Your task to perform on an android device: I liked the black formal shirt and wishing to view more details about it , view more product details in the H&M app
Image 0: 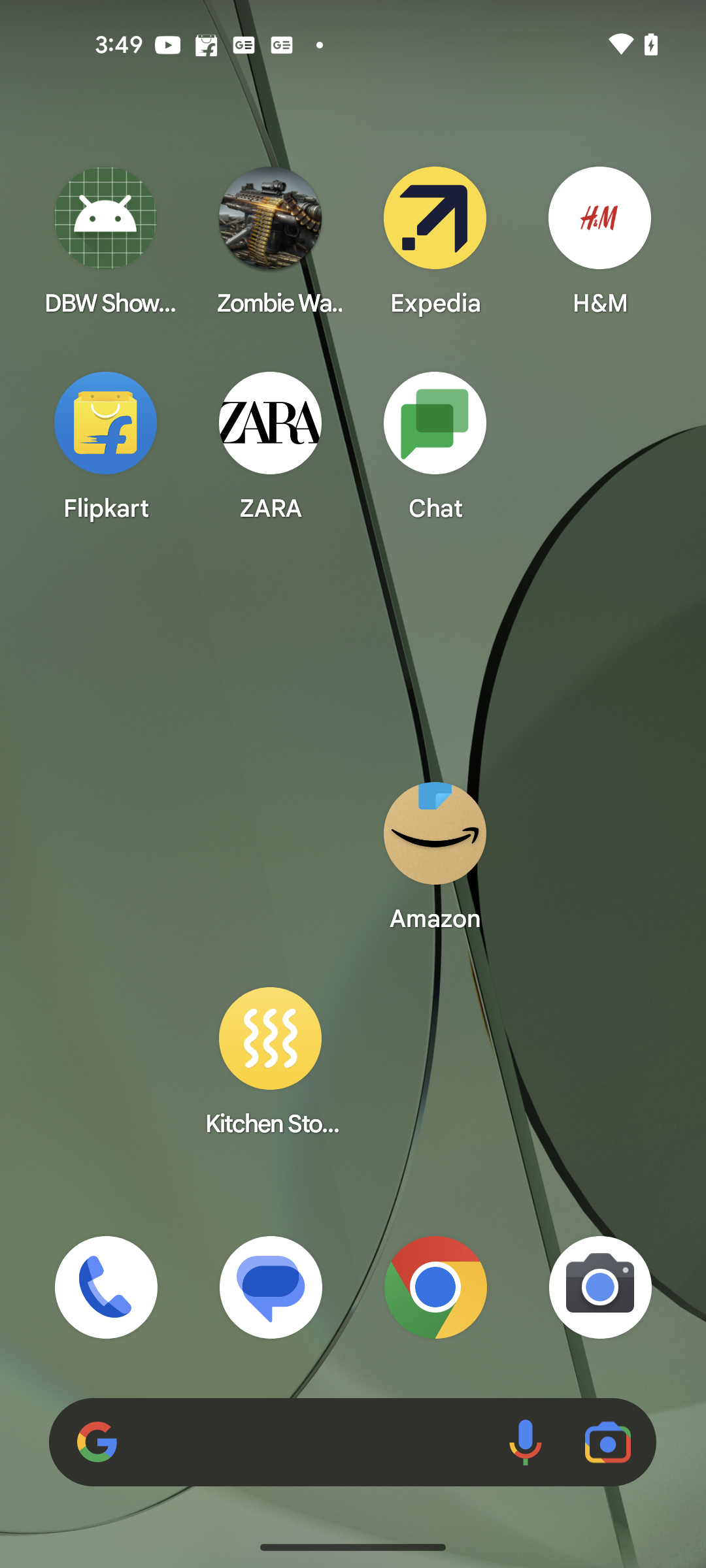
Open the H&M app
Step 0: open app "H&M"
Image 1: 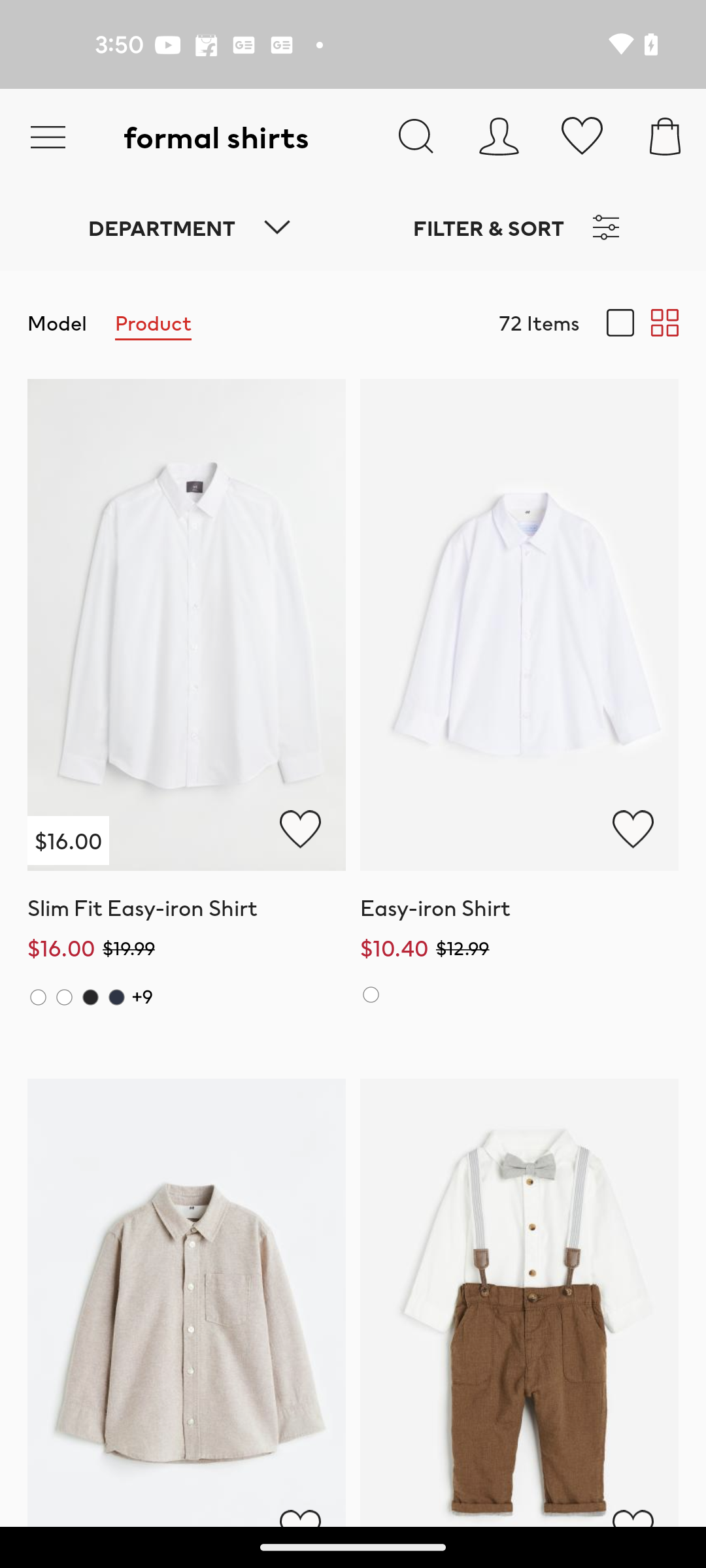
Scroll up for the black formal shirt
Step 1: scroll down
Image 2: 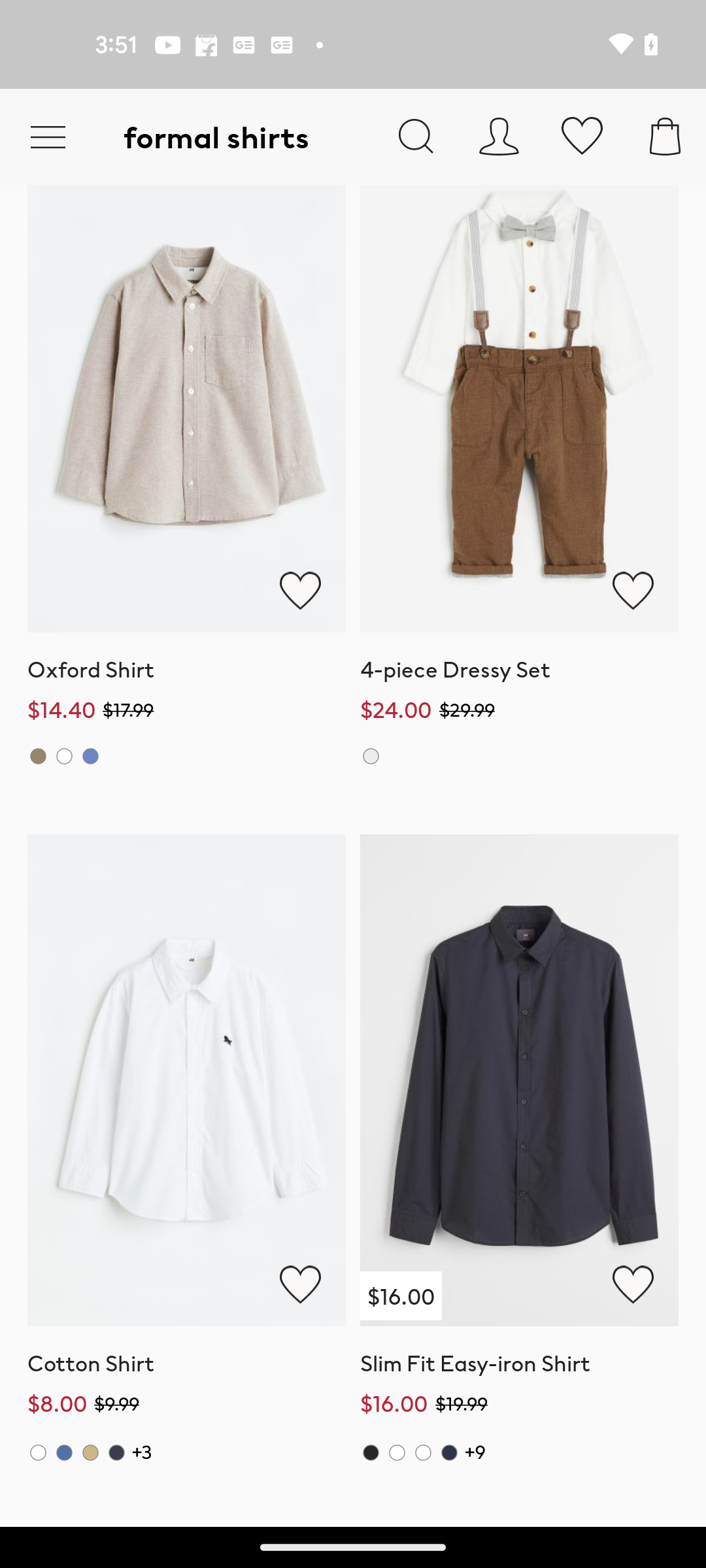
Click on the Black shirt at the bottom right corner
Step 2: click (565, 1011)
Image 3: 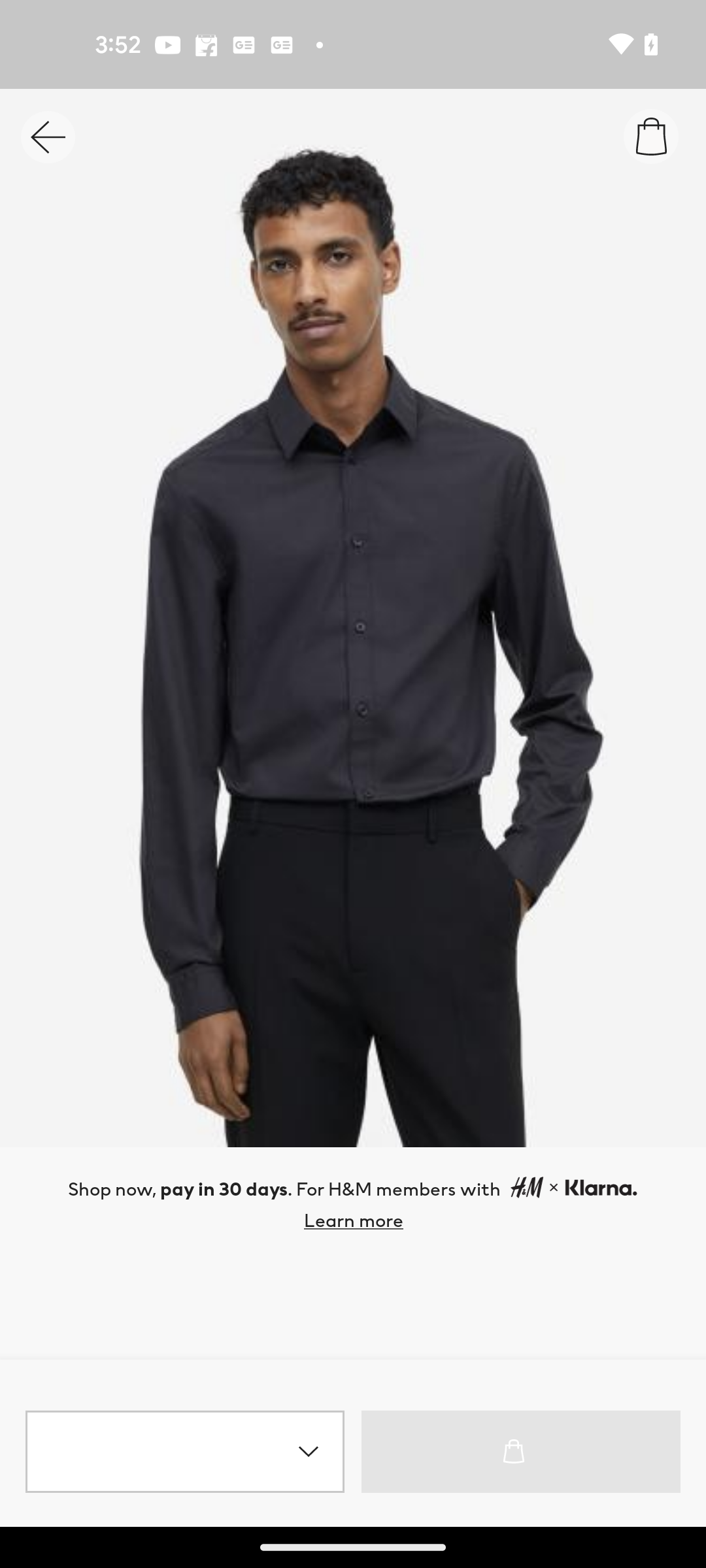
Scroll up to view the details
Step 3: scroll down
Image 4: 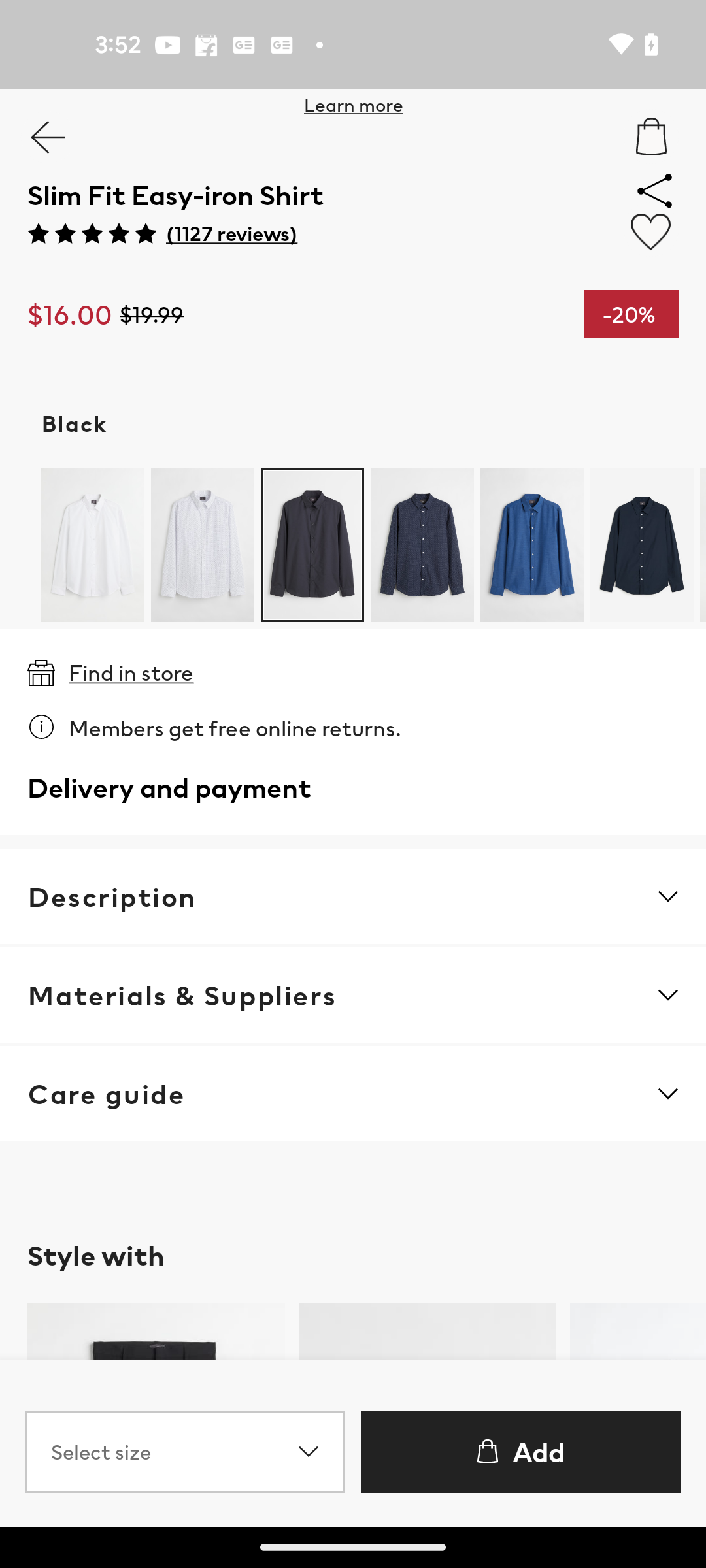
Scroll up to view the details
Step 4: scroll down